Your task to perform on an android device: Save the Toolclick location in the Google Maps app because I frequently go there for new gardening tools.
Image 0: 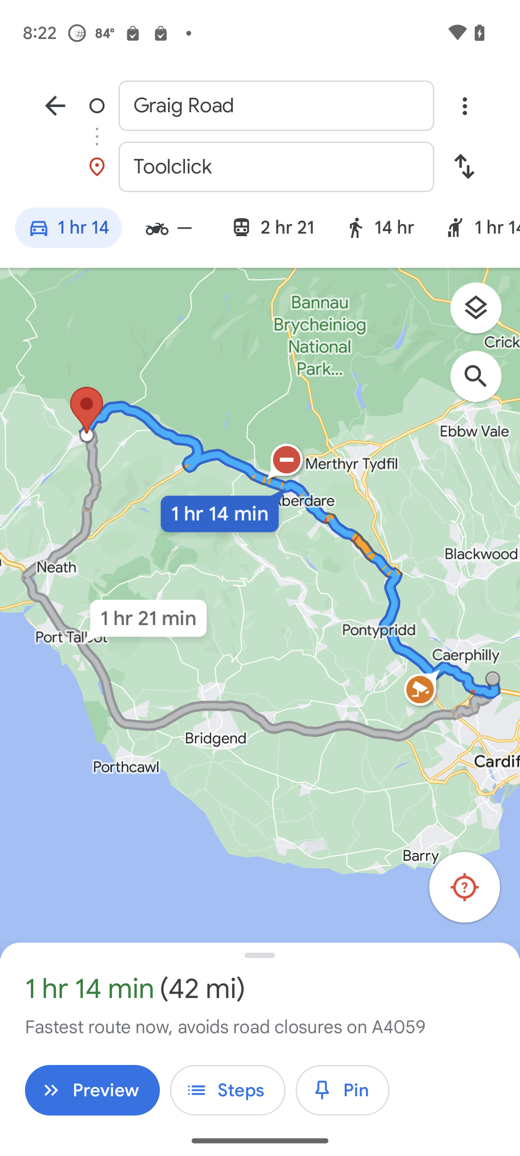
Click on the back icon on the top left of the screen.
Step 0: click (55, 105)
Image 1: 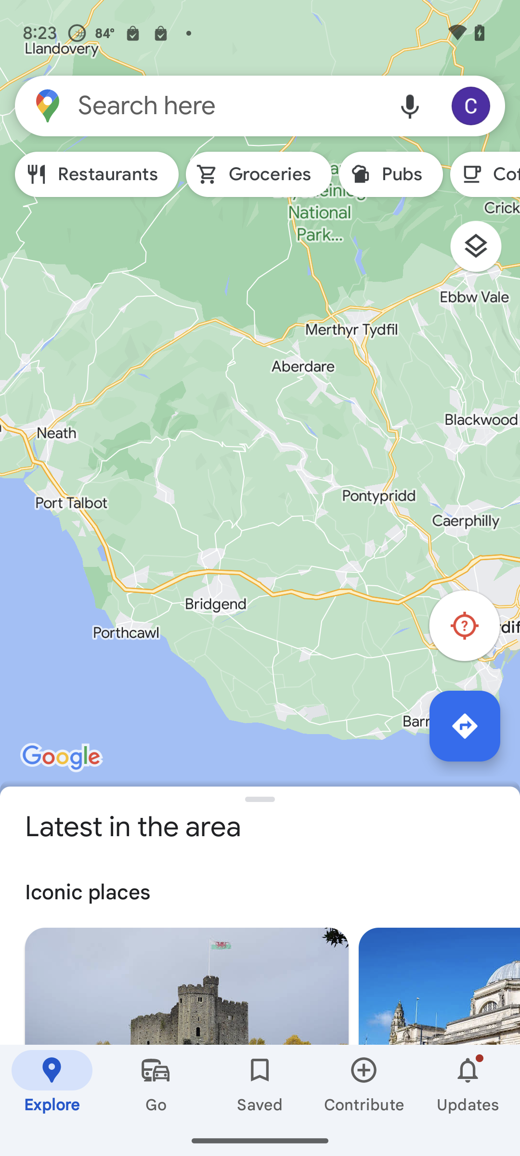
Click on the searchbar
Step 1: click (229, 105)
Image 2: 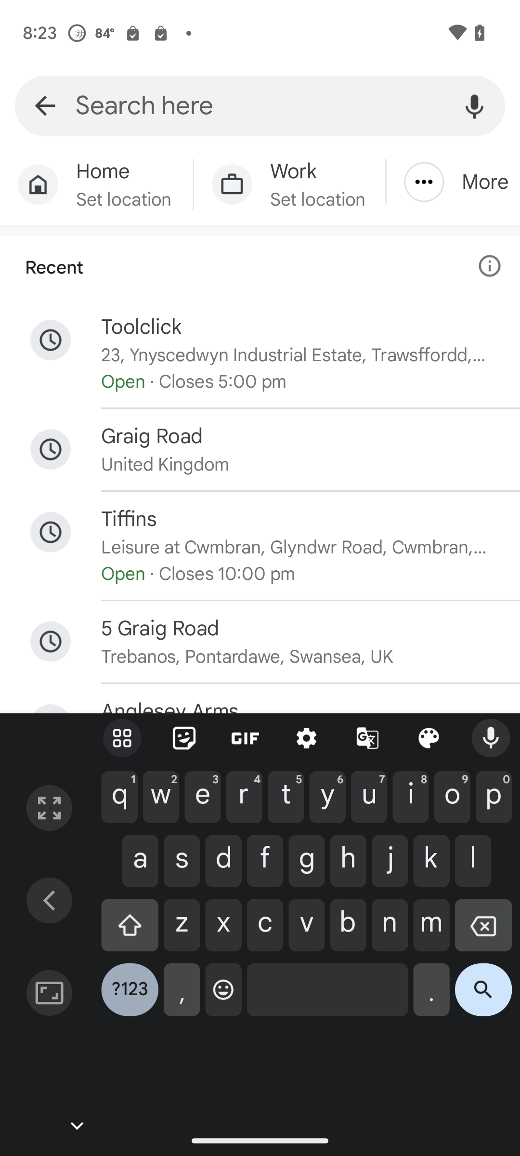
Enter ToolClick
Step 2: type "ToolClick"
Image 3: 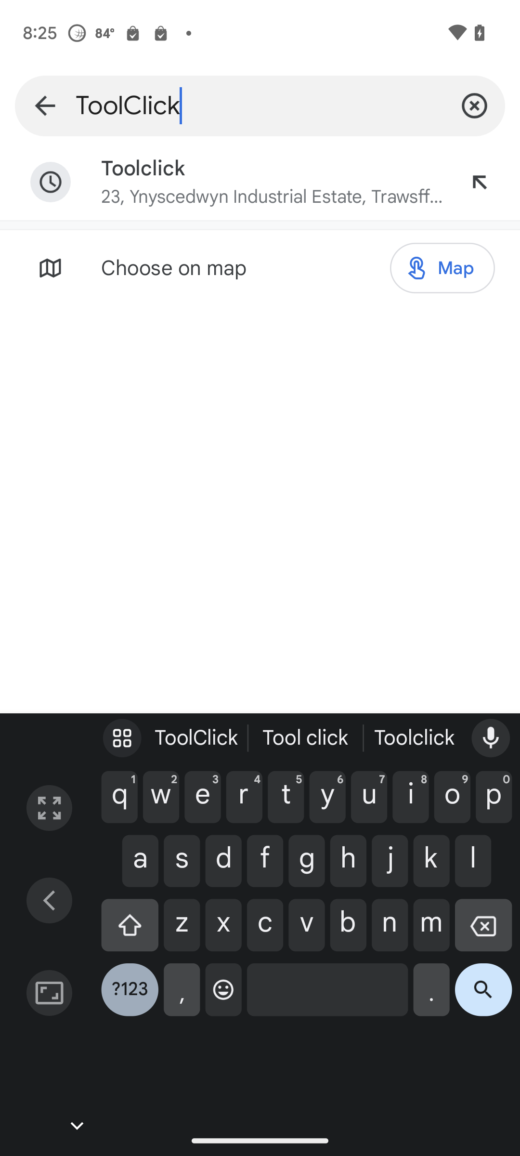
Click on the first result
Step 3: click (273, 197)
Image 4: 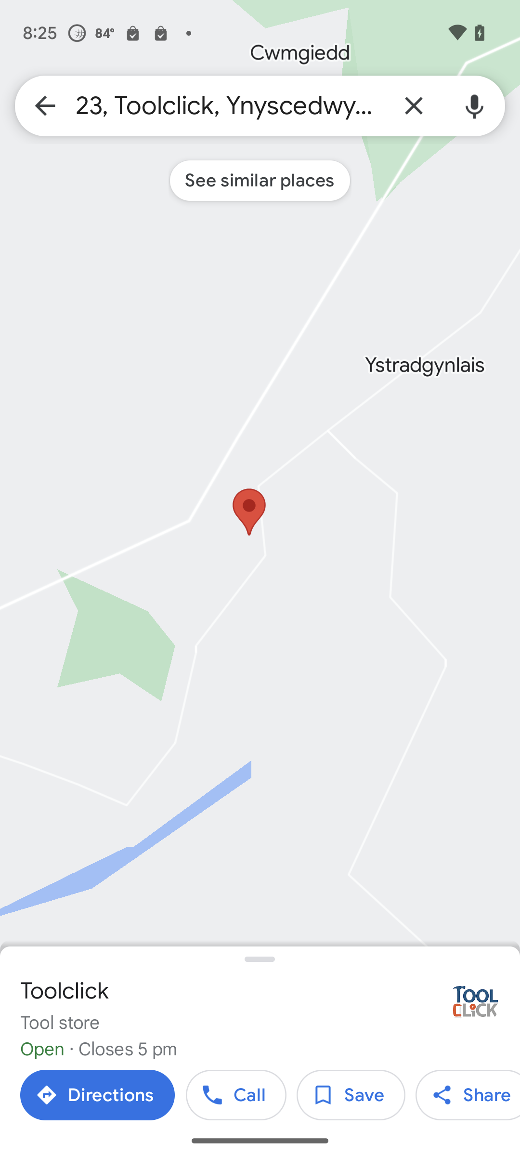
Click on the save option
Step 4: click (351, 1095)
Image 5: 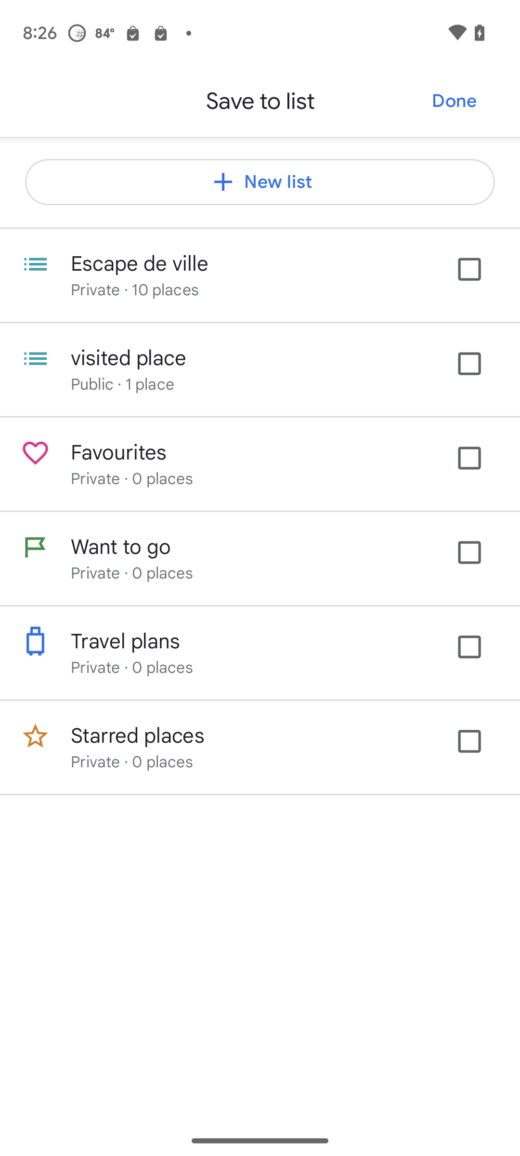
Click on favourites option
Step 5: click (249, 452)
Image 6: 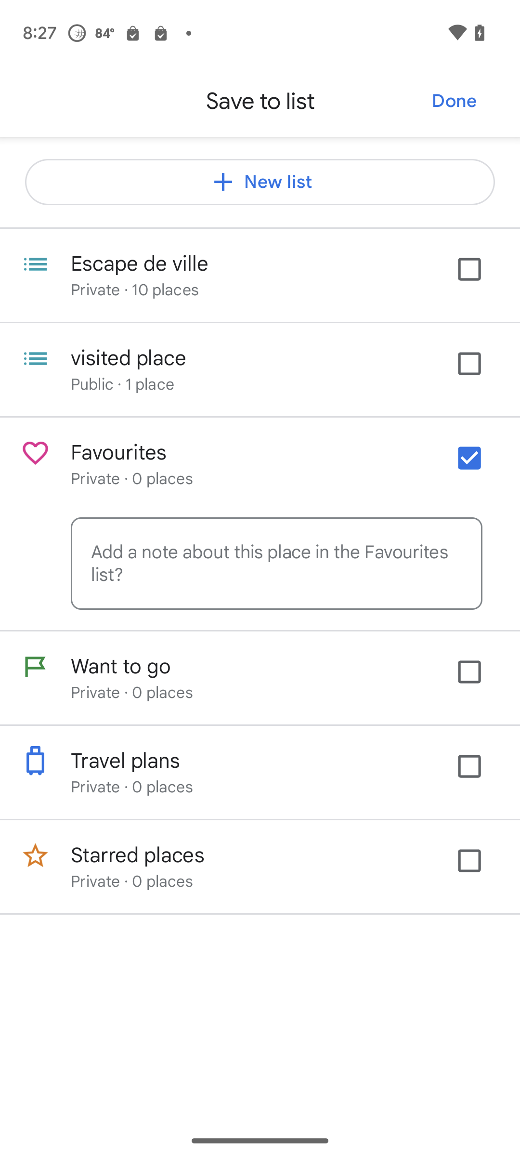
Click on done option at the top right of the screen
Step 6: click (454, 101)